Your task to perform on an android device: I am planning to travel to Mount Rushmore, so I need to search for hotels in this area.
Image 0: 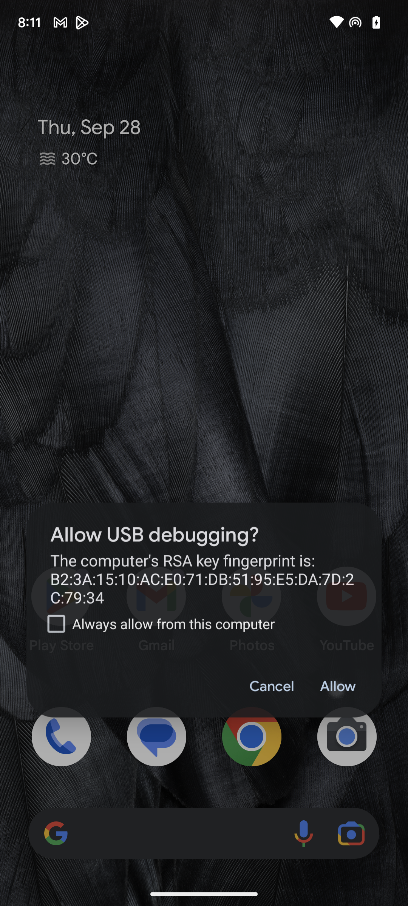
Open booking.com app
Step 0: open app "Booking.com"
Image 1: 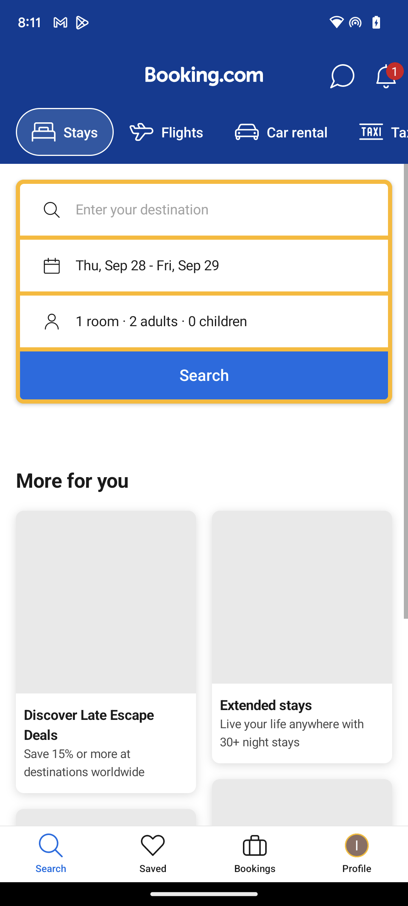
Type Mount Rushmore in destination.
Step 1: click (204, 210)
Image 2: 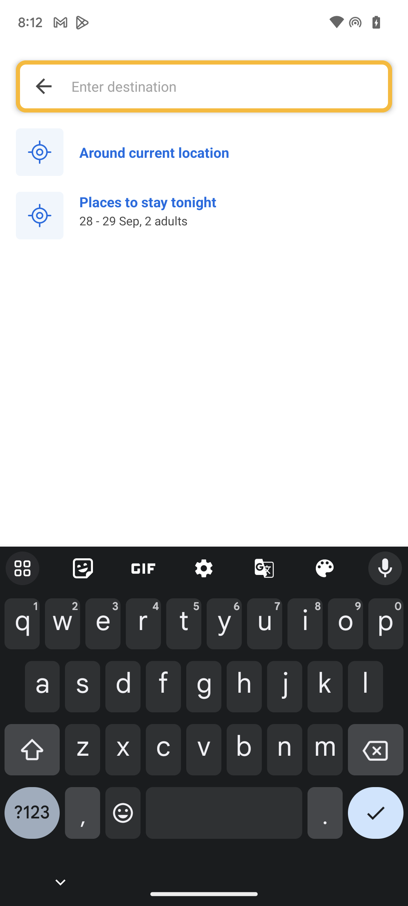
Type Mount Rushmore.
Step 2: type "Mount Rushmore."
Image 3: 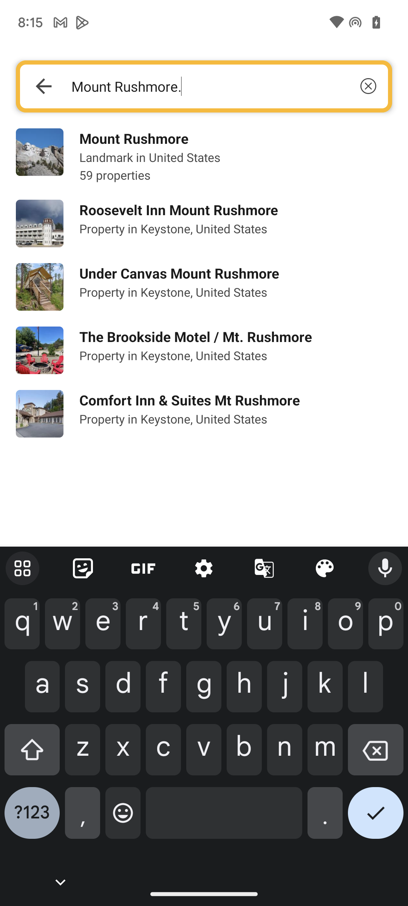
Click on Mount Rushmore.
Step 3: click (134, 138)
Image 4: 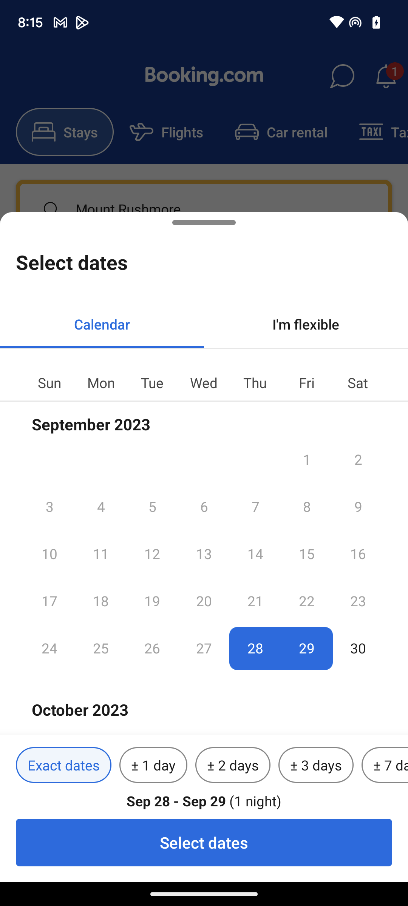
Click on Select dates.
Step 4: click (204, 843)
Image 5: 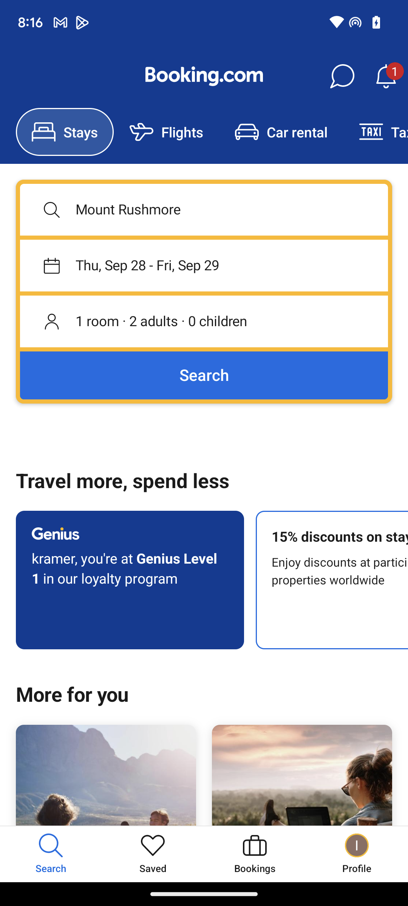
Click on search.
Step 5: click (204, 375)